Your task to perform on an android device: I don't want to forget that I need to buy my favorite beverages from the market. Create a reminder in the Reminder app for tomorrow, September 27, at 7 o'clock with the subject Favorite drinks and the details Nitro cold brew, Gin and tonic, Craft beer, and Sparkling water.
Image 1: 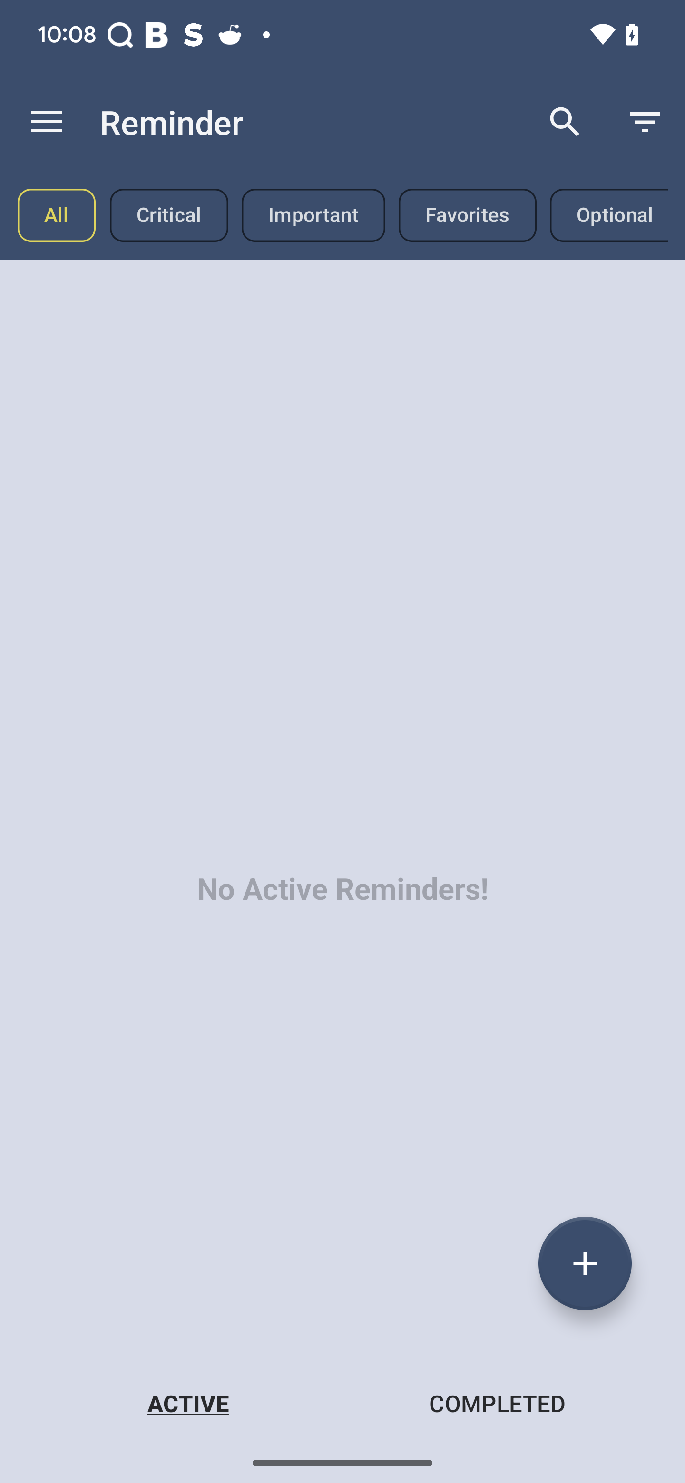
Click on the add icon at the bottom of the screen
Step 1: click (585, 1263)
Image 2: 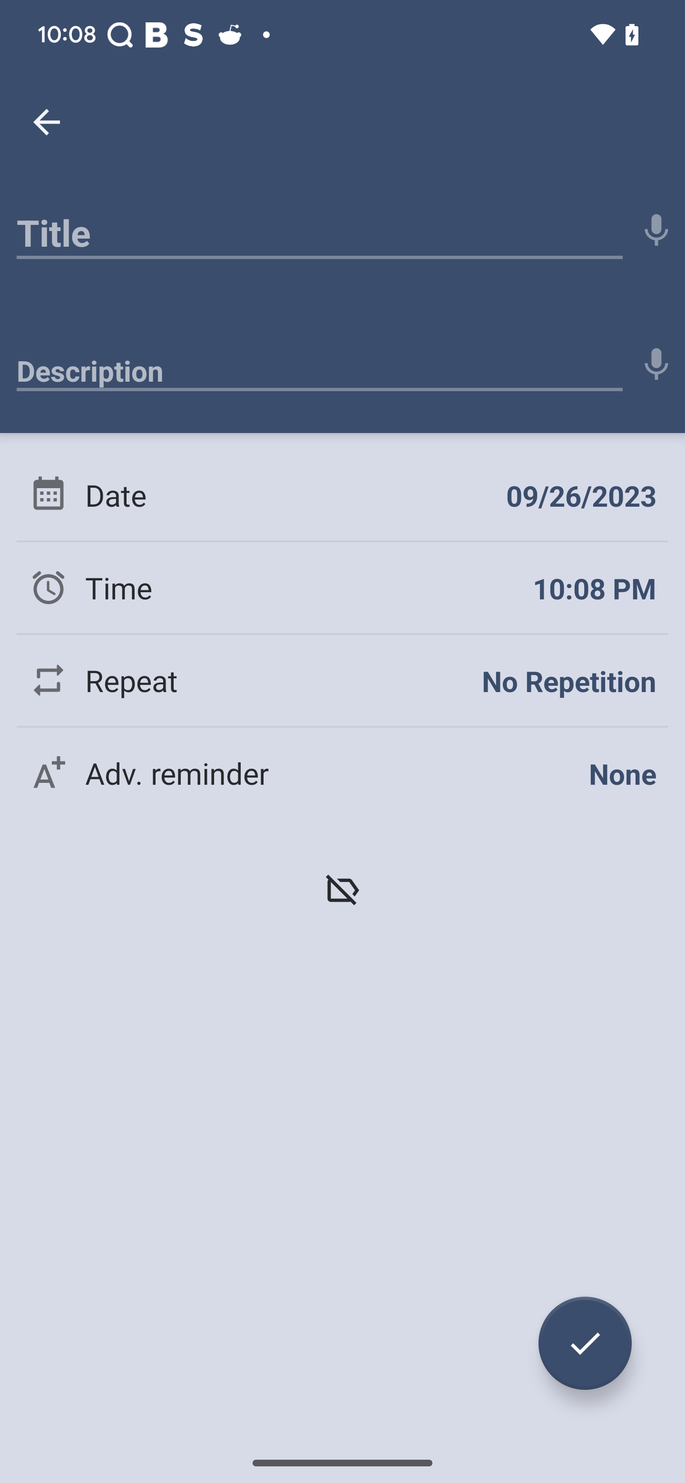
Type Favorite drinks in the title bar
Step 2: type " Favorite drinks"
Image 3: 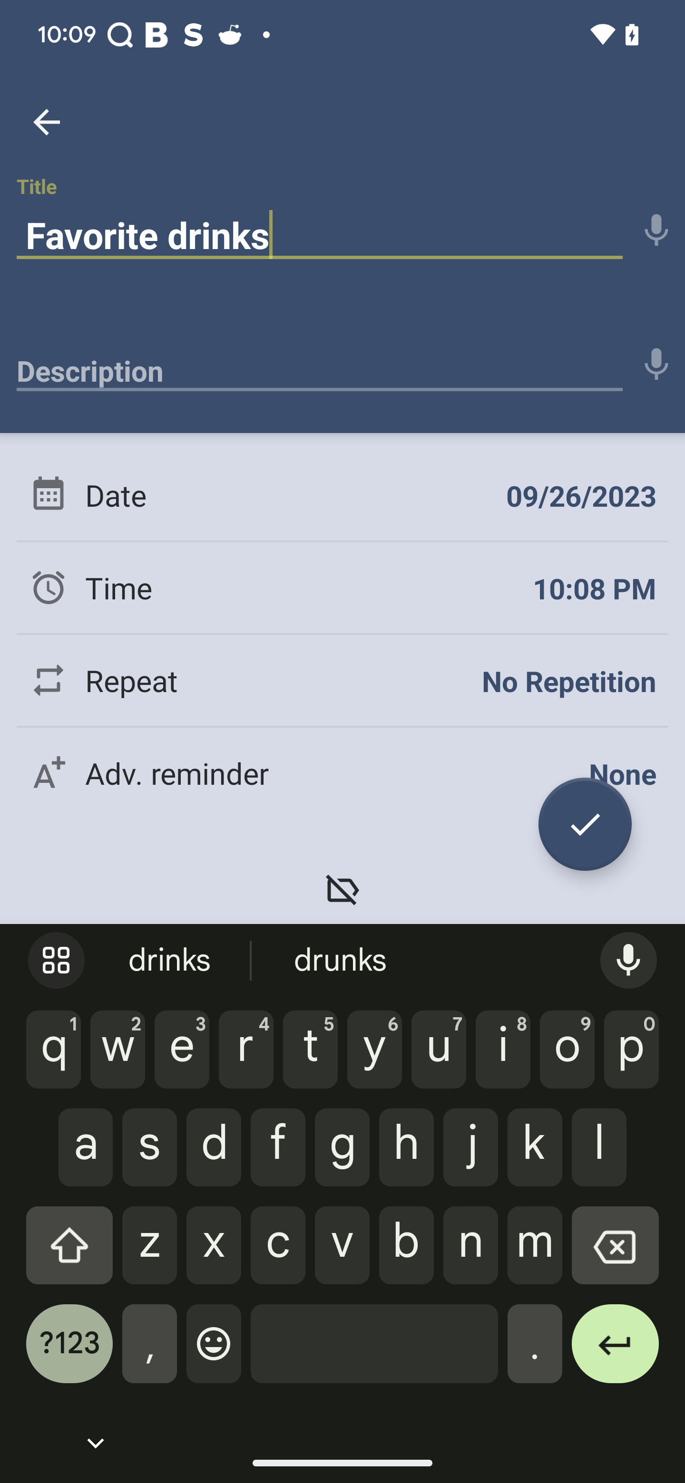
Click on the Description tab
Step 3: click (319, 364)
Image 4: 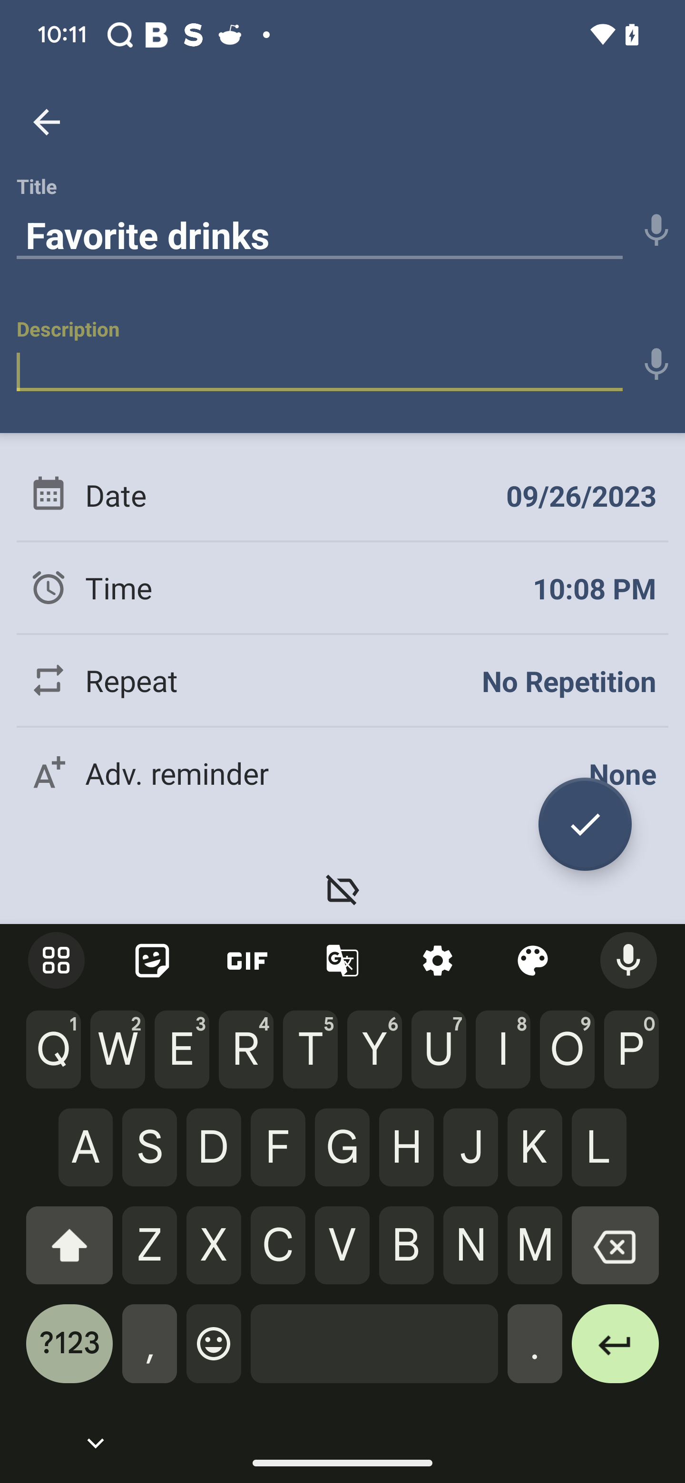
Type Nitro cold brew, Gin and tonic, Craft beer, and Sparkling water in the description
Step 4: type "Nitro cold brew, Gin and tonic, Craft beer, and Sparkling water."
Image 5: 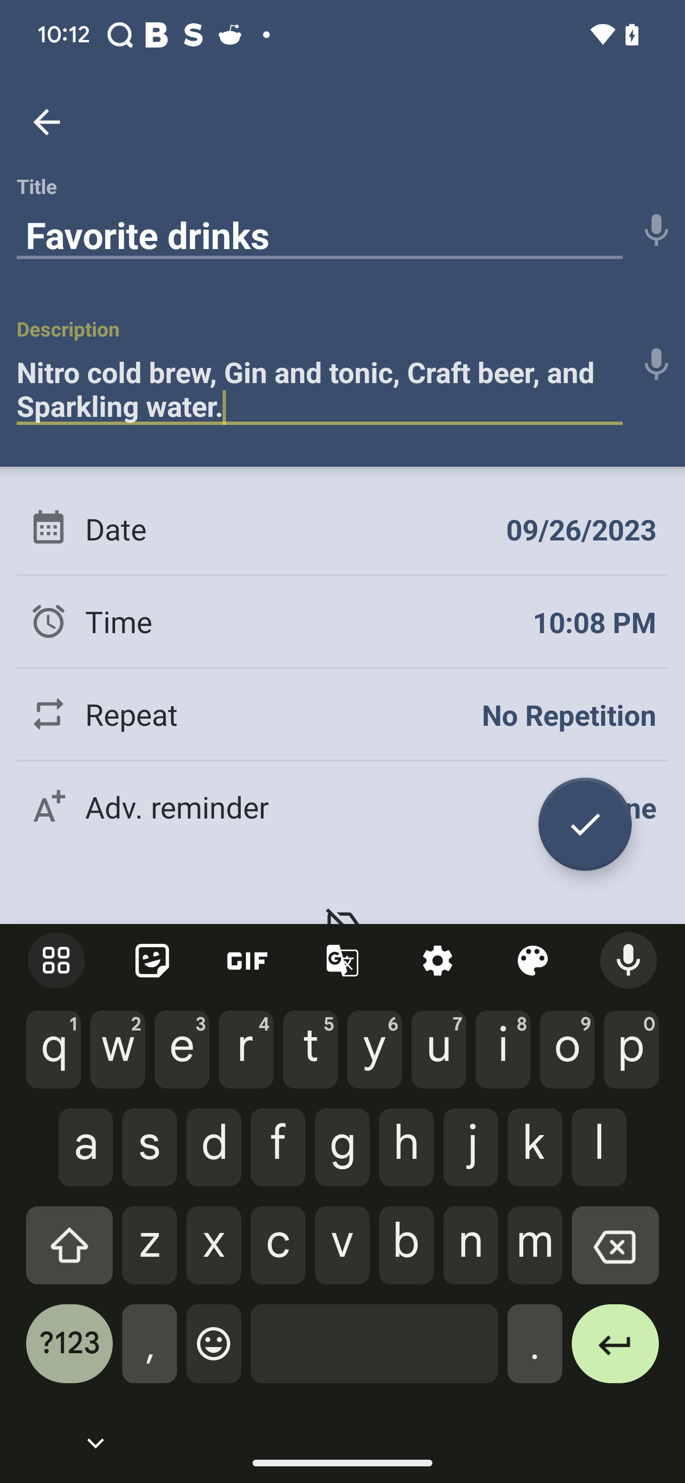
Click on the date icon
Step 5: click (267, 529)
Image 7: 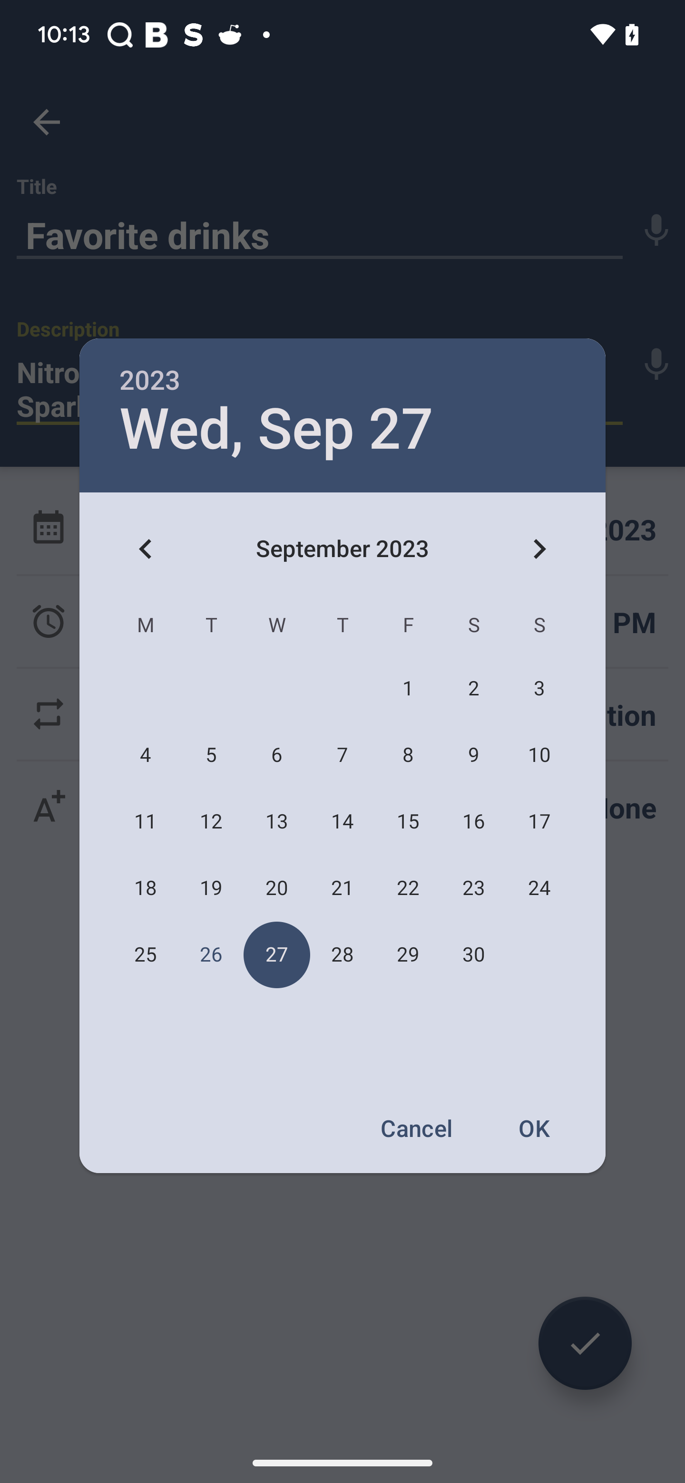
Click on the ok button
Step 7: click (535, 1128)
Image 8: 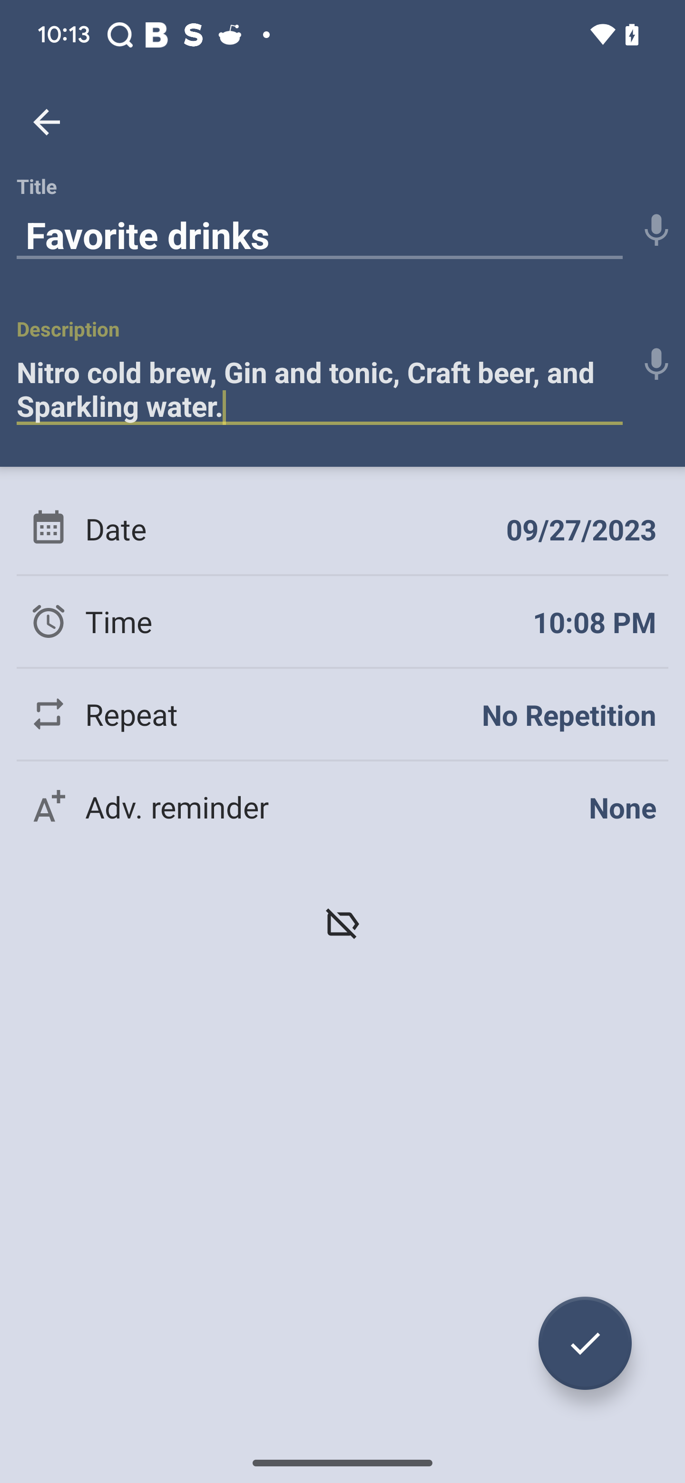
Click on the time option
Step 8: click (281, 621)
Image 9: 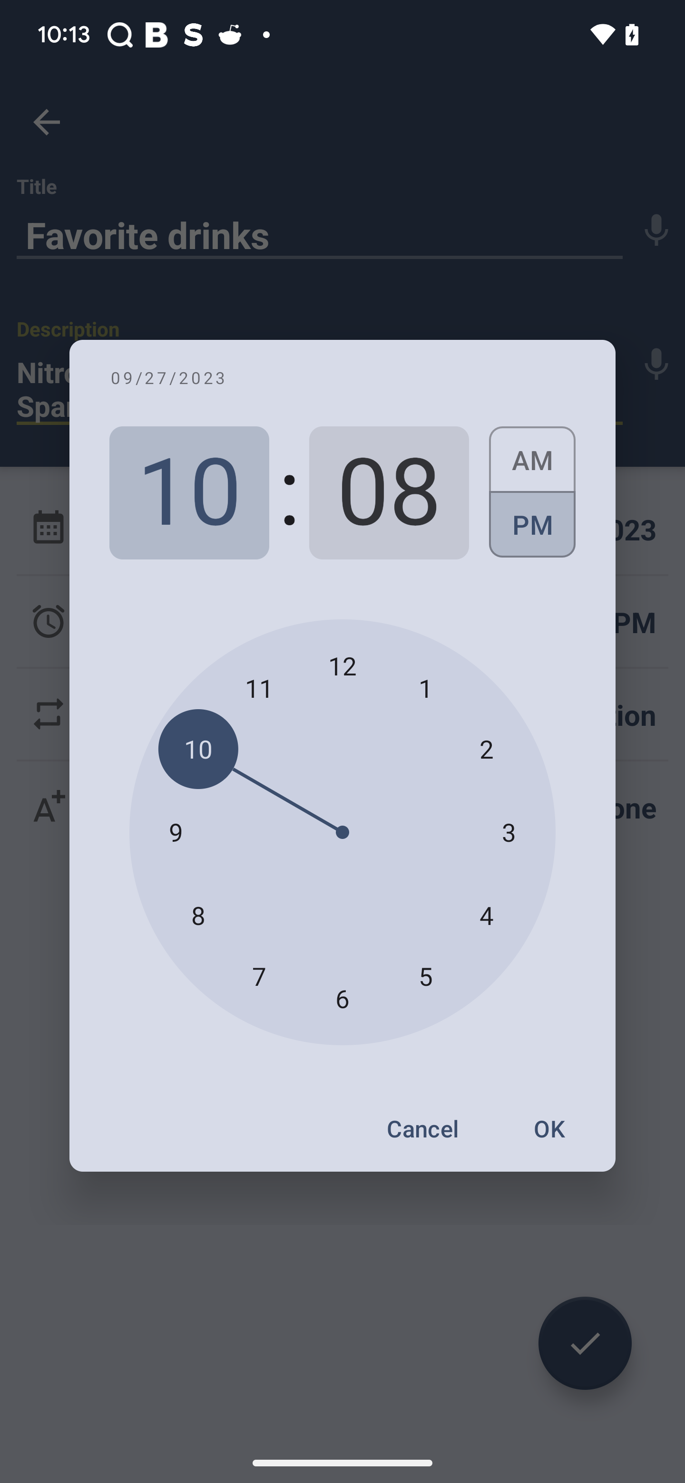
Click on the 7 o' clock
Step 9: click (259, 976)
Image 10: 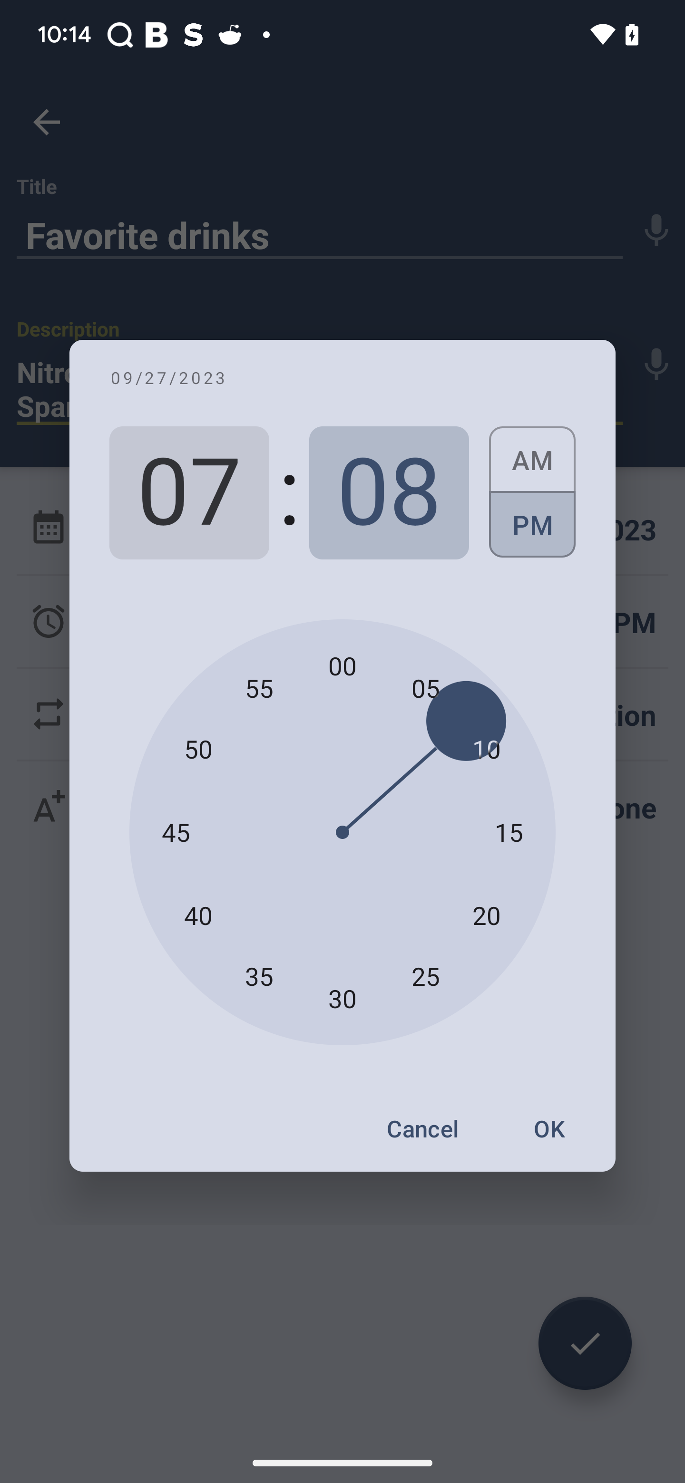
Click on the 00 option
Step 10: click (342, 665)
Image 11: 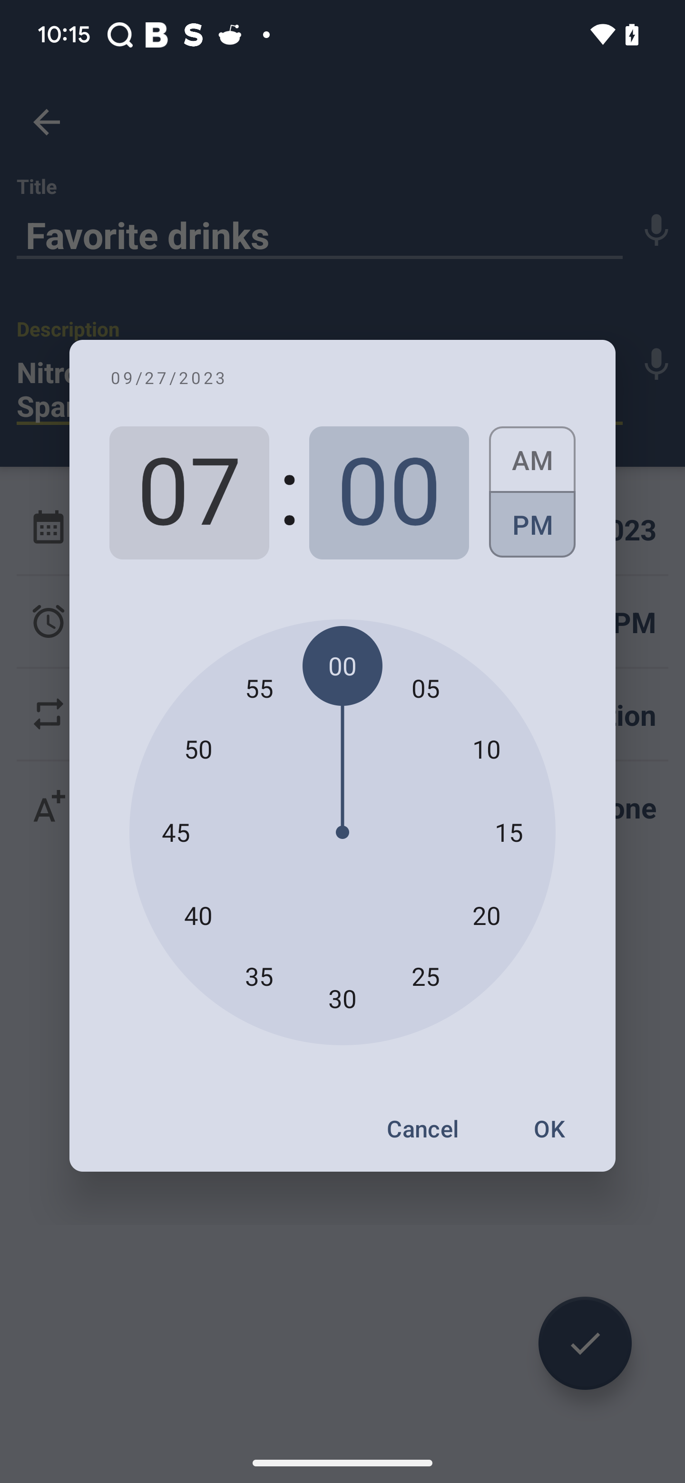
Click on the ok button
Step 11: click (549, 1128)
Image 12: 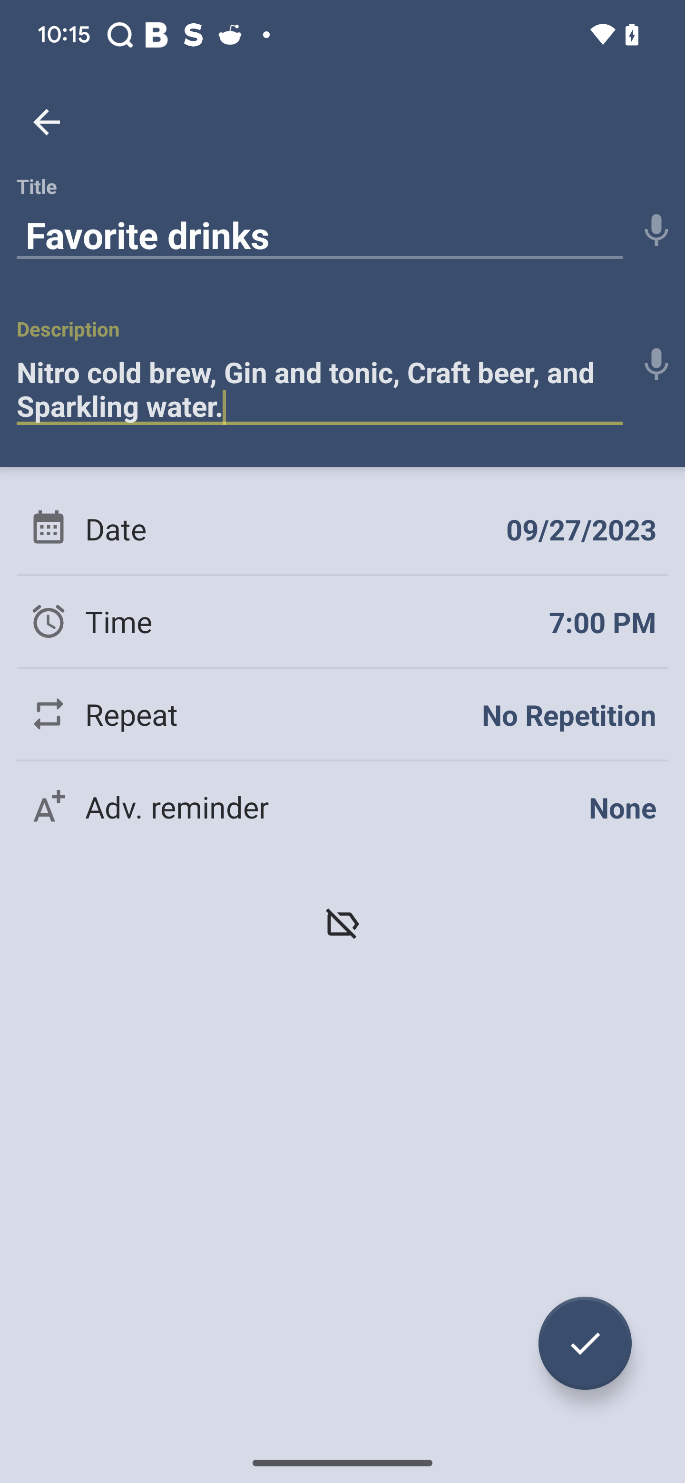
Click on the save tick button at the bottom of the screen
Step 12: click (585, 1343)